Your task to perform on an android device: In the index.html file, line number 11 changes the height from 400 to 500.
Image 0: 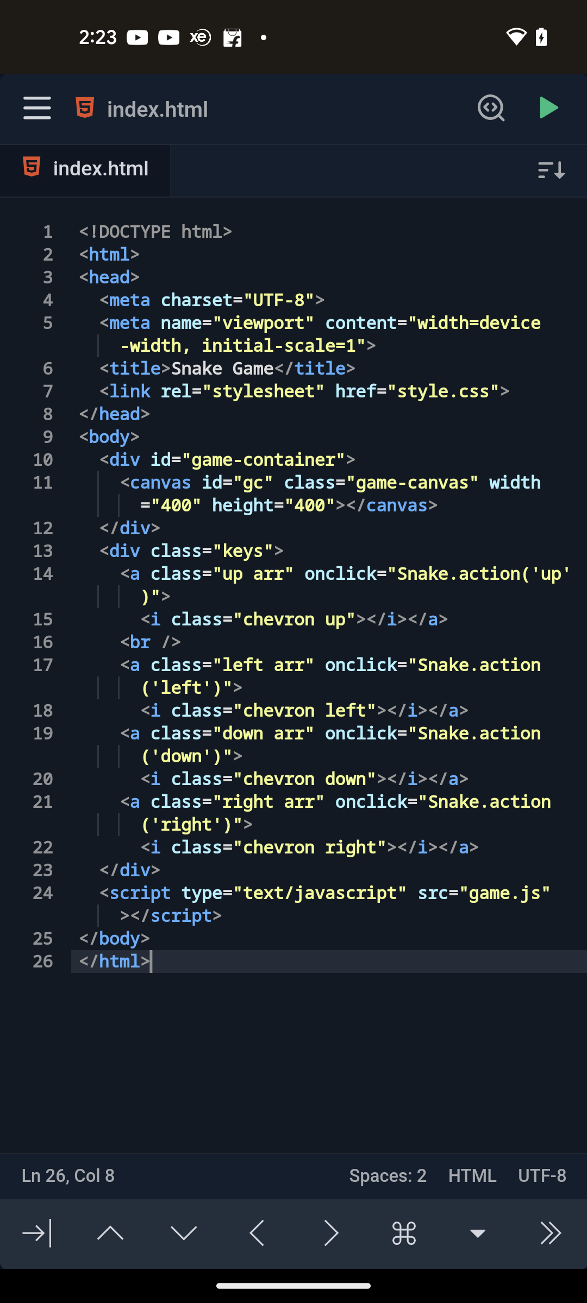
Click on line number 11 to change the height..
Step 0: click (333, 504)
Image 1: 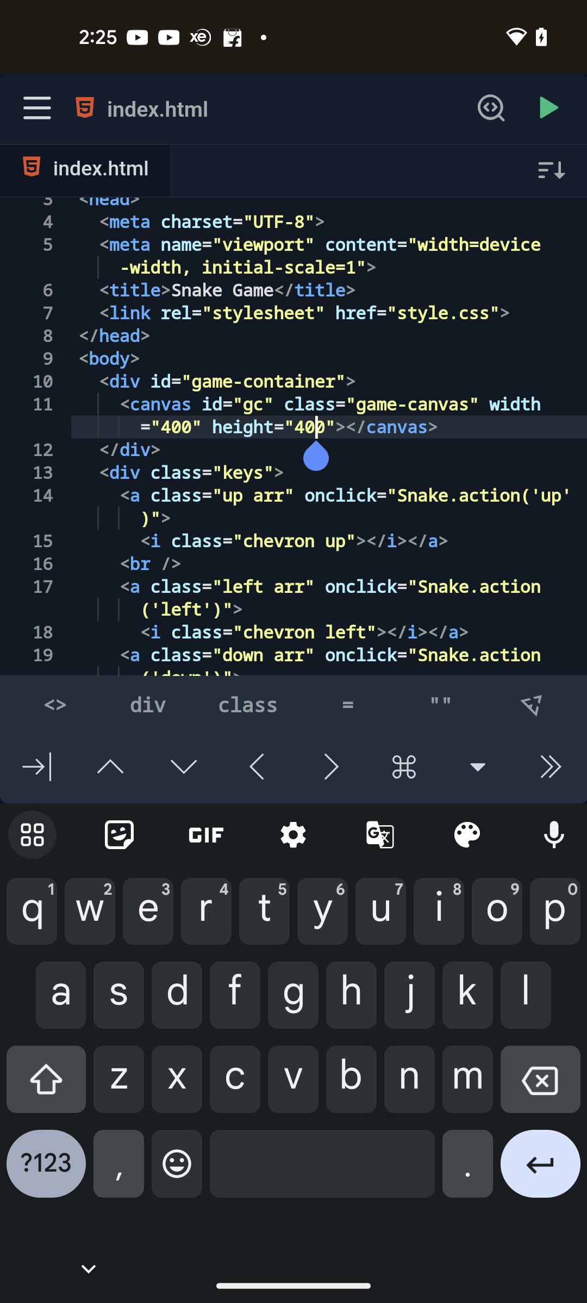
change the height to 500 using virtual keyboard.
Step 1: click (540, 1087)
Image 2: 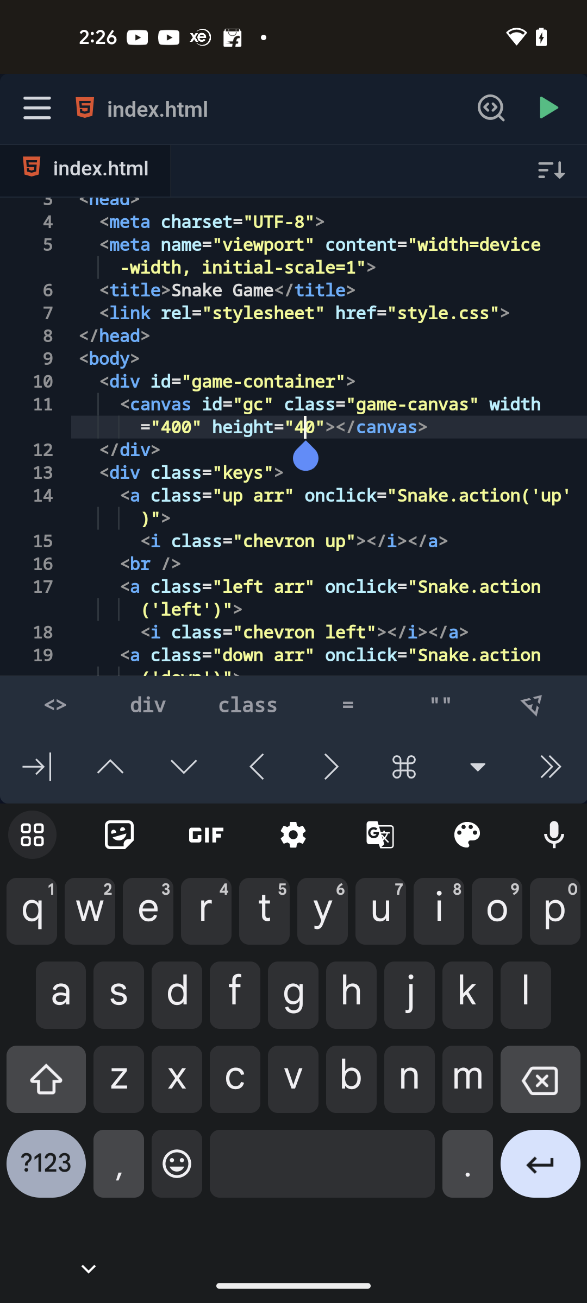
change the height to 500 using virtual keyboard.
Step 2: click (540, 1087)
Image 3: 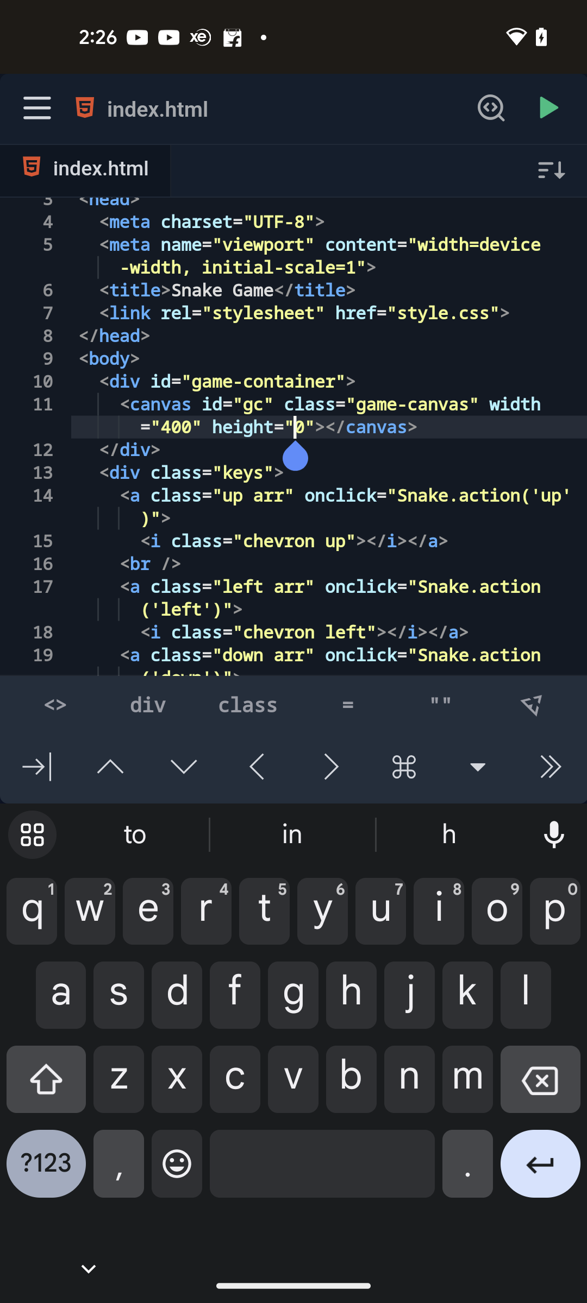
change the height to 500 using virtual keyboard.
Step 3: click (46, 1172)
Image 4: 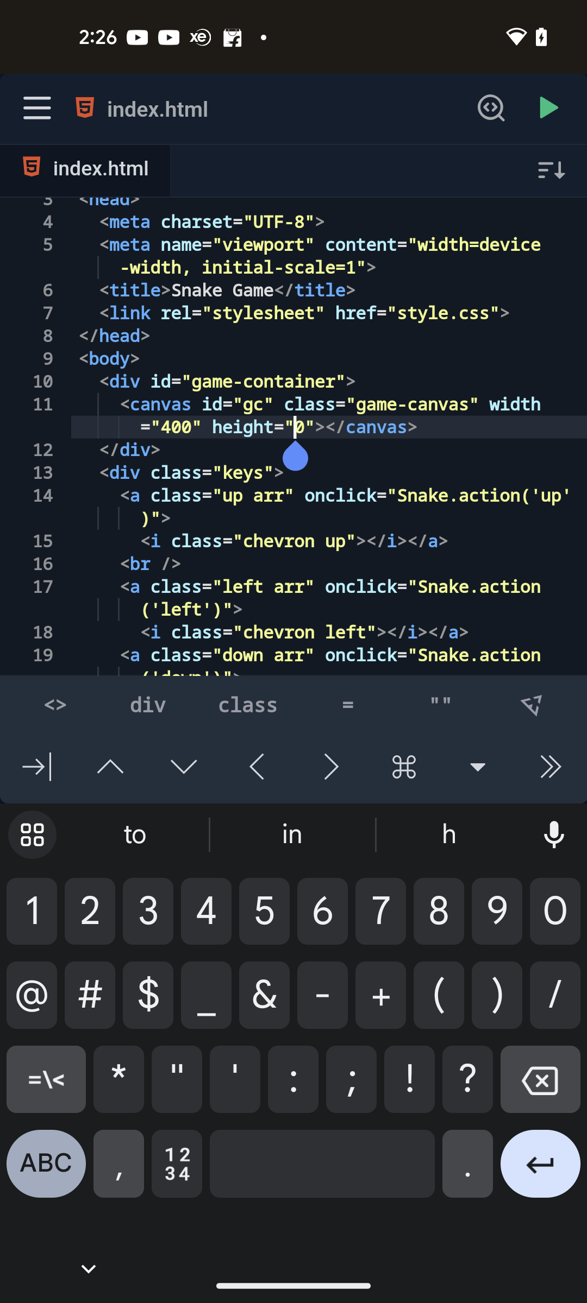
change the height to 500 using virtual keyboard.
Step 4: click (263, 899)
Image 5: 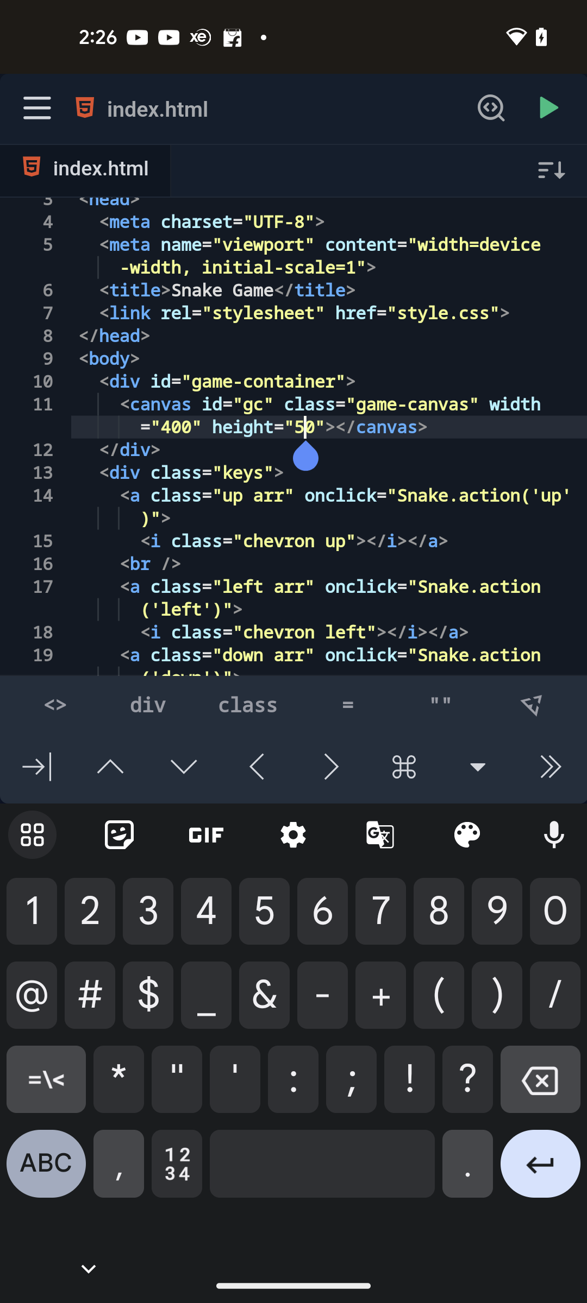
change the height to 500 using virtual keyboard.
Step 5: click (553, 914)
Image 6: 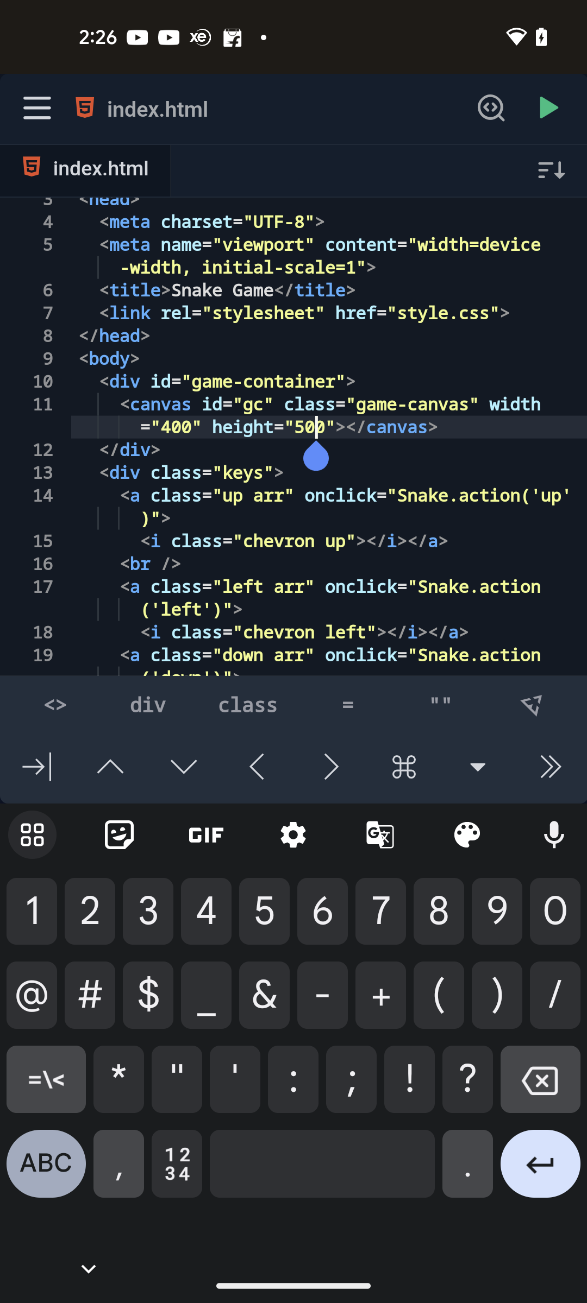
Click on the drop down icon at the bottom of the screen.
Step 6: click (88, 1268)